Your task to perform on an android device: I want to participate in the badminton tournament going to happen in the coming week, but I don't have the shoes. Search for badminton shoes in the Decathlon app.
Image 0: 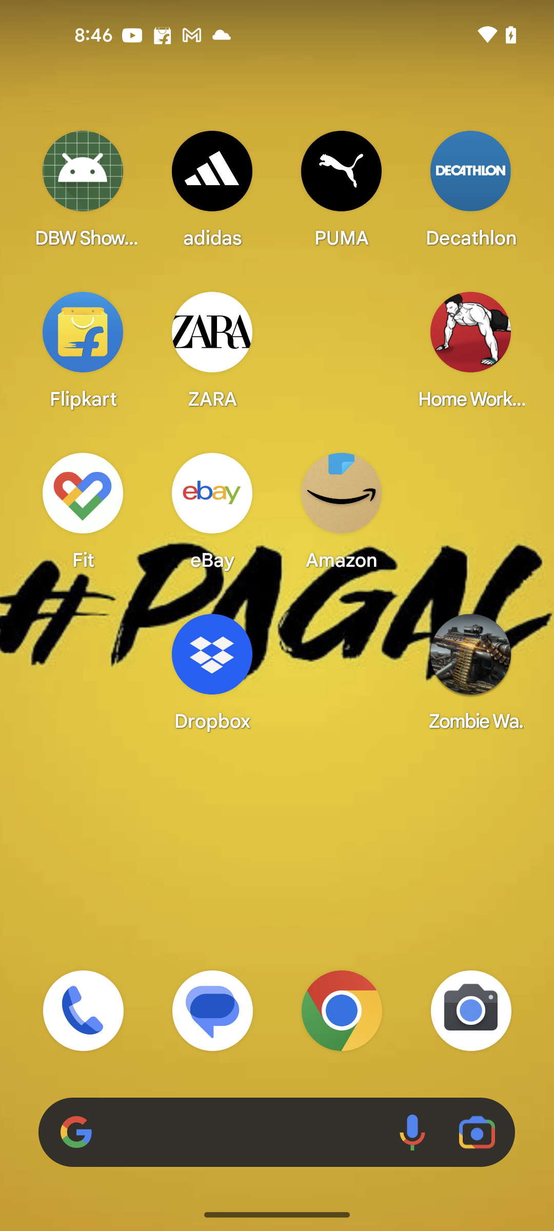
Open the Decathlon app
Step 0: open app "Decathlon"
Image 1: 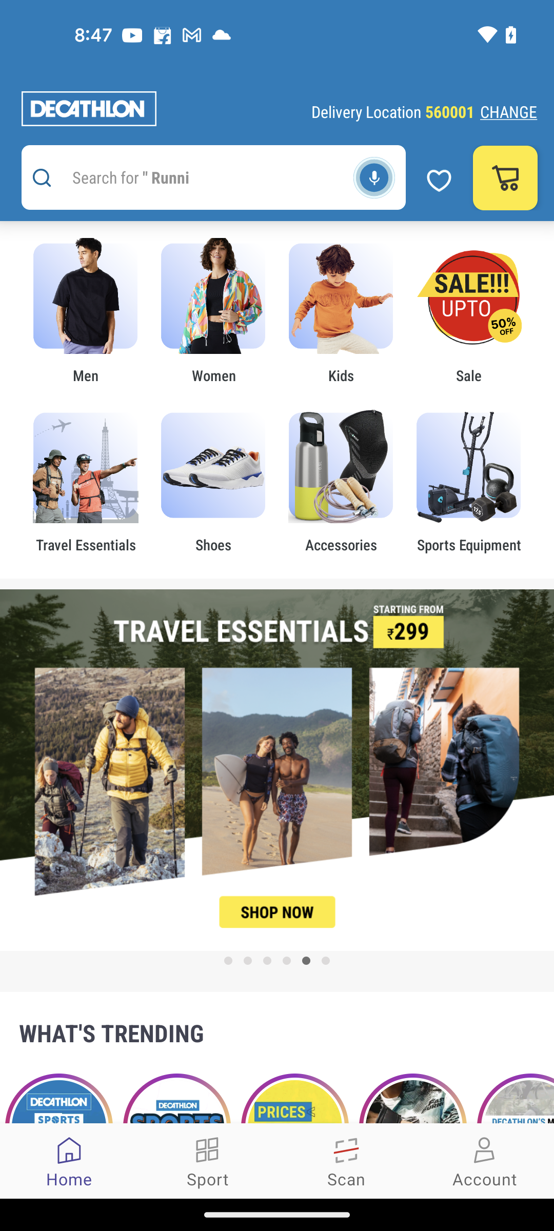
Go to the search bar at the top of the screen
Step 1: click (192, 177)
Image 2: 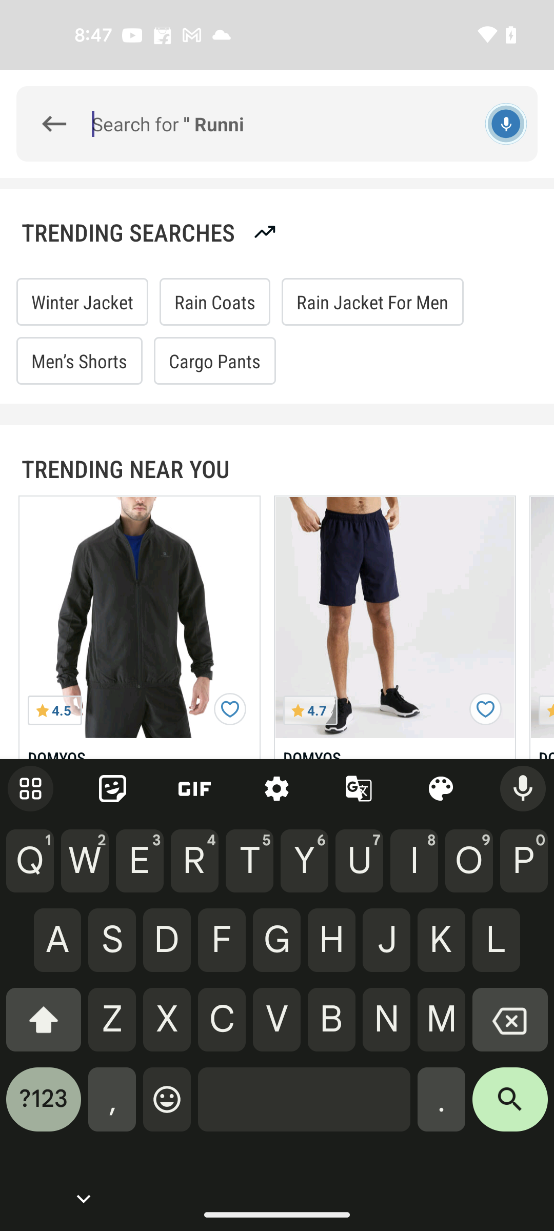
Search for Badminton Shoes in the search bar
Step 2: type "Badminton Shoes"
Image 3: 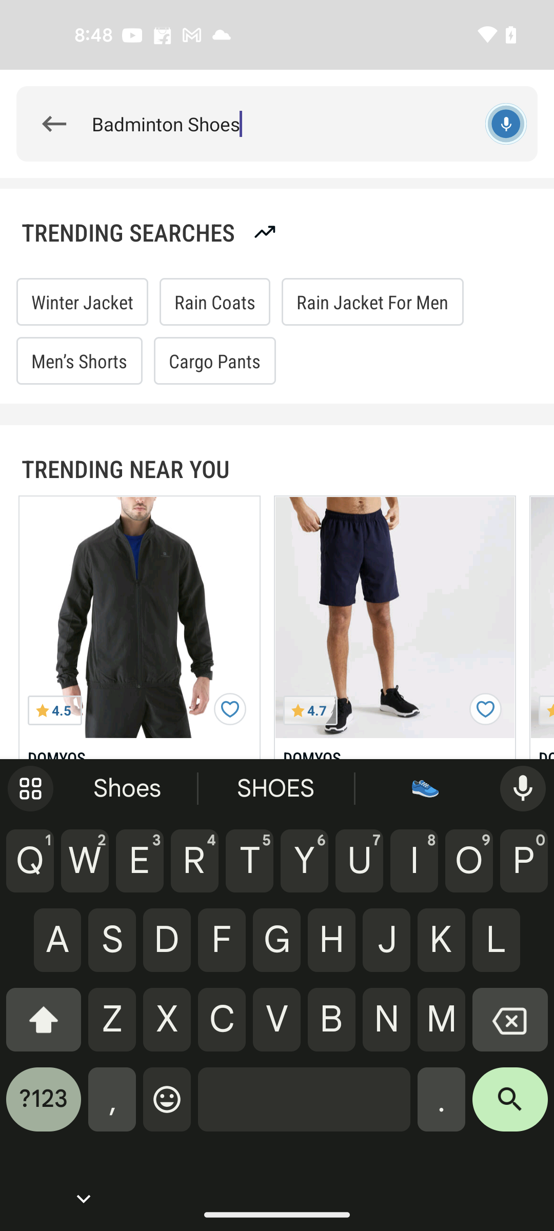
Click on the search button at the bottom right corner of the keyboard
Step 3: click (510, 1107)